Your task to perform on an android device: On the Footshop app, search for women's shoes.
Image 0: 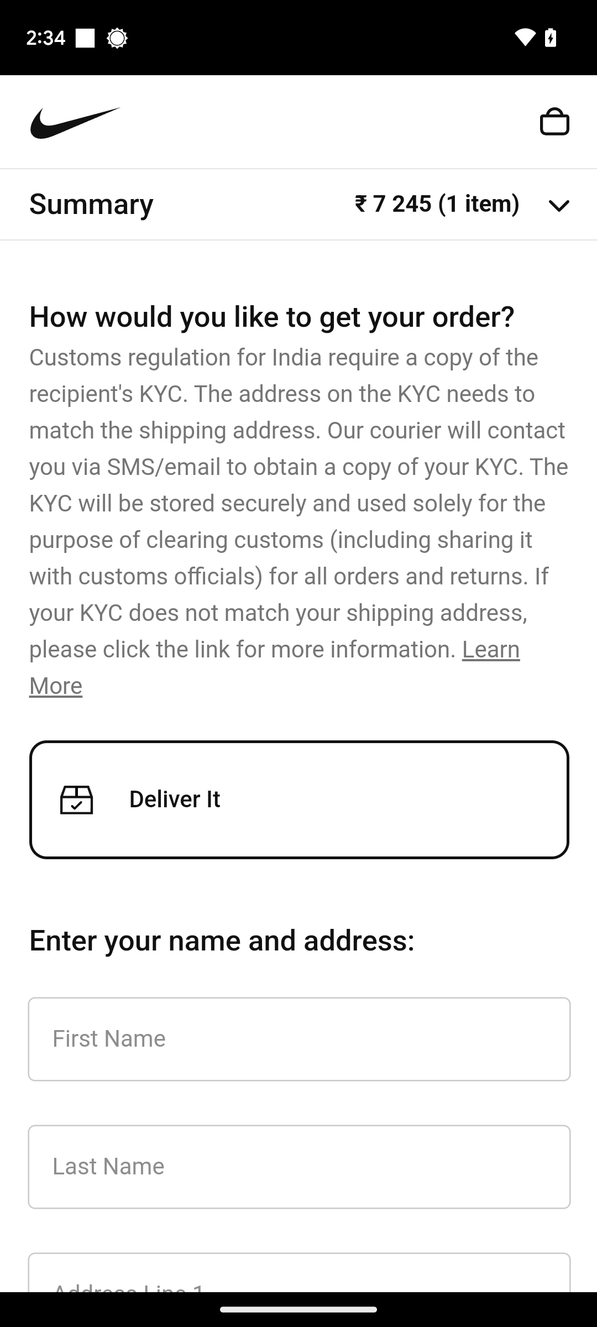
Open the Footshop app.
Step 0: open app "Footshop"
Image 2: 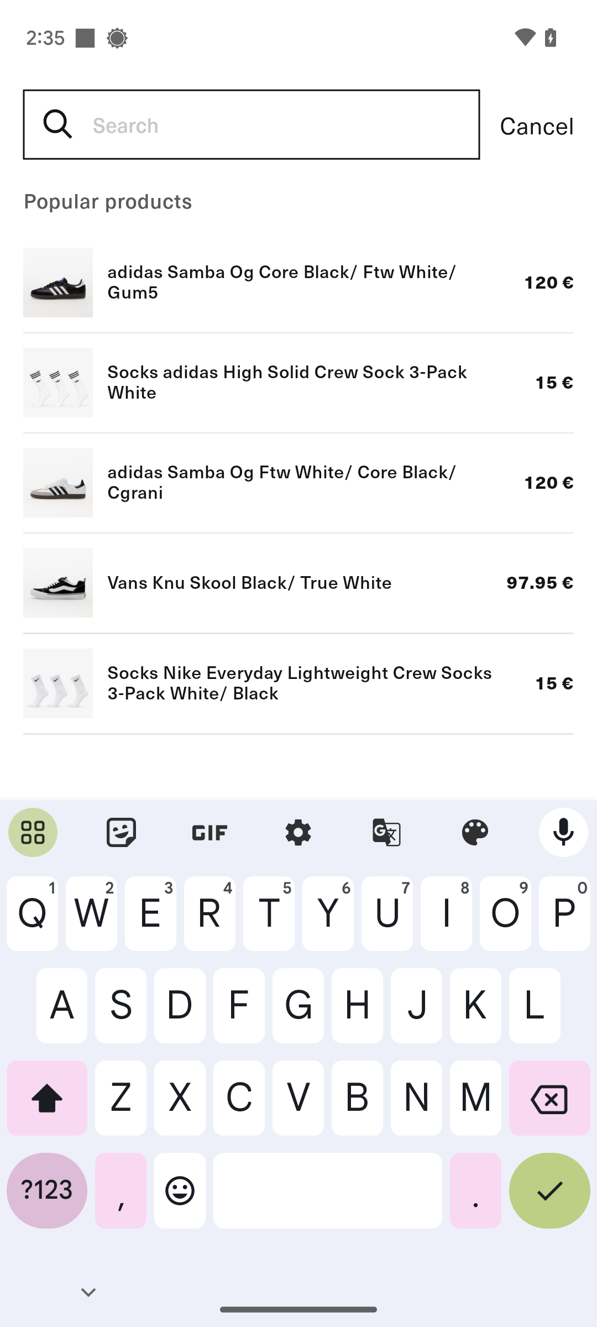
Type in women’s shoes.
Step 2: type "women’s shoes"
Image 3: 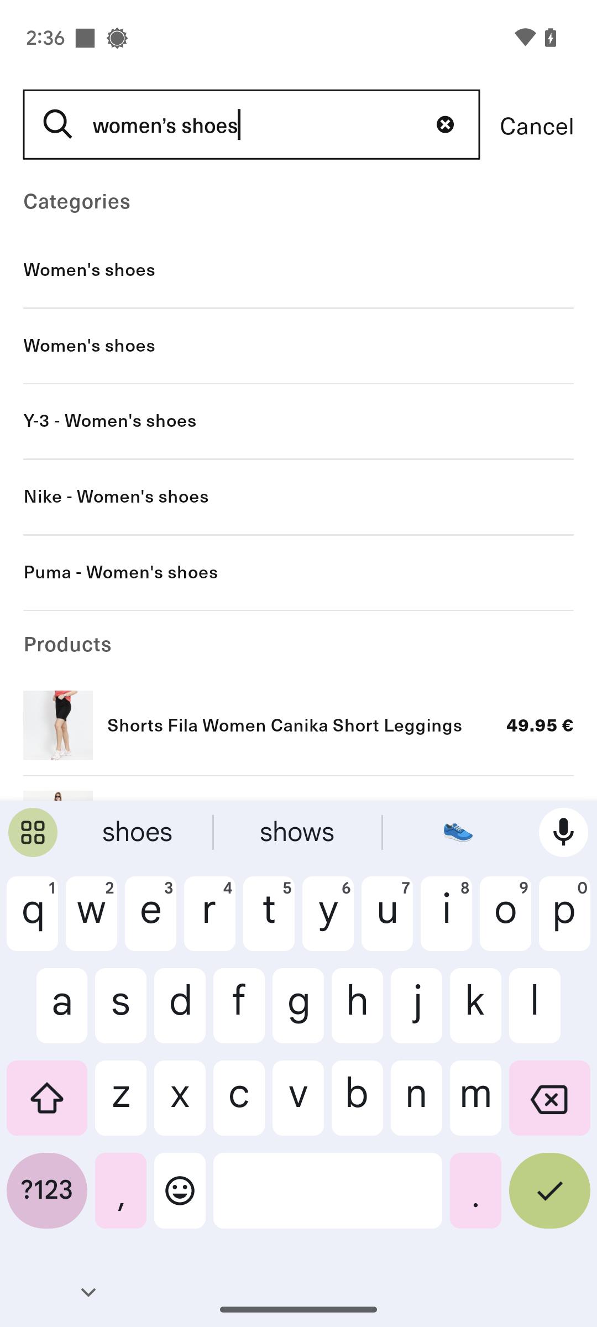
Click on the tick button at the bottom-right of the keyboard.
Step 3: click (549, 1199)
Image 4: 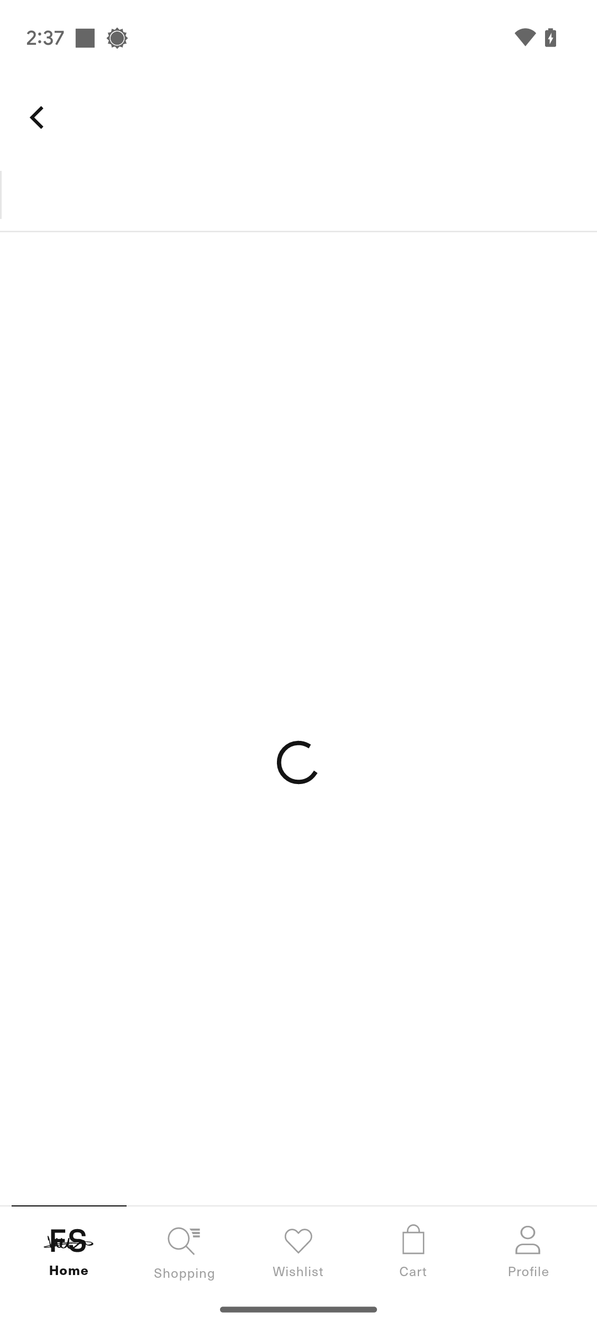
Click on the tick button at the bottom-right of the keyboard.
Step 4: wait